Your task to perform on an android device: I want to view only my family contacts in the Contacts+ app.
Image 0: 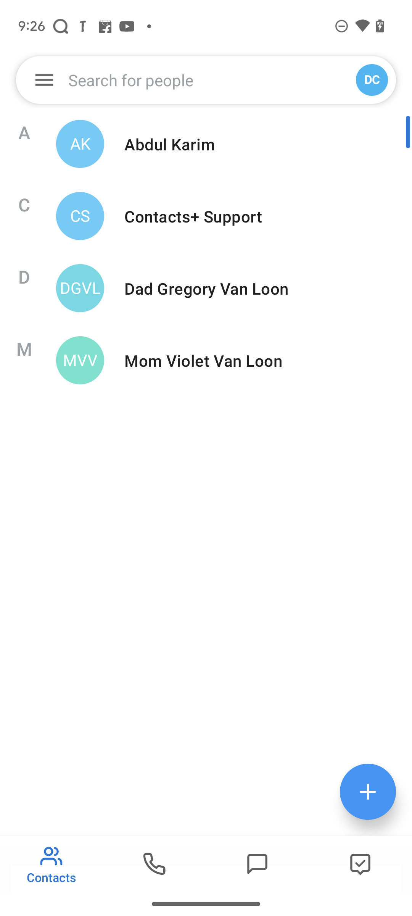
Click on the profile icon on the top right side of the screen.
Step 0: click (373, 88)
Image 1: 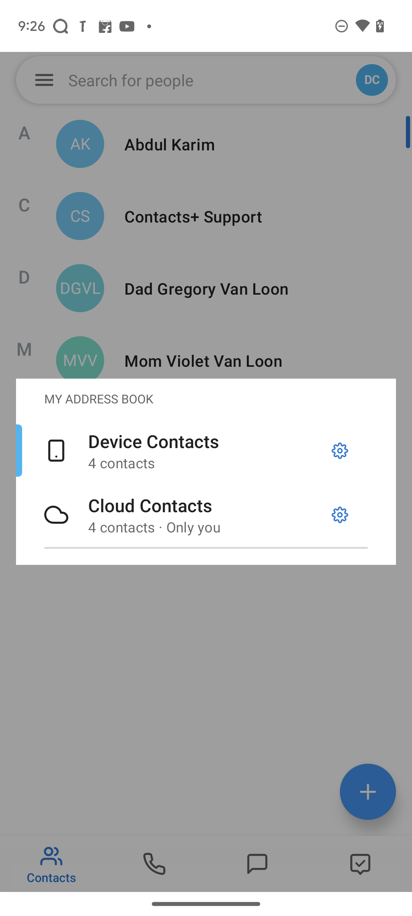
Click on the setting icon on the right side of the Device Contacts option.
Step 1: click (340, 451)
Image 2: 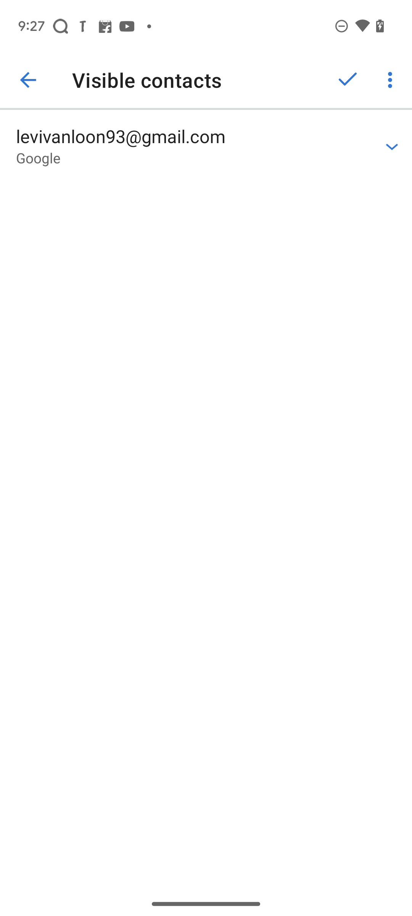
Click on the drop-down button on the right side of my email address.
Step 2: click (393, 142)
Image 3: 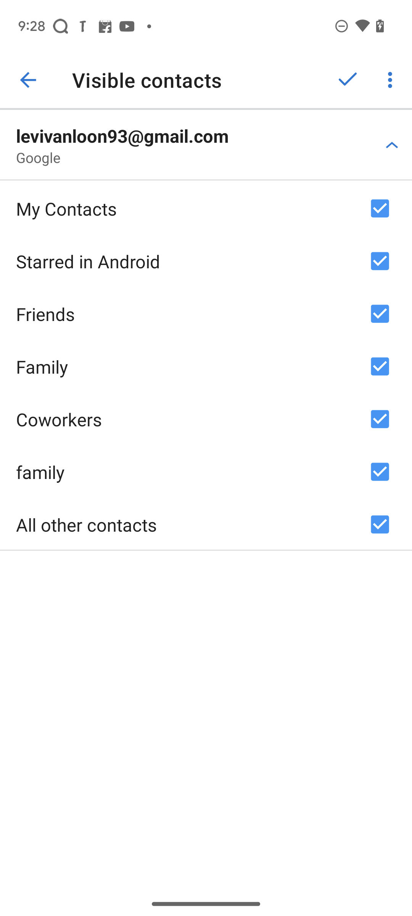
Click on My contacts checkbox.
Step 3: click (388, 208)
Image 4: 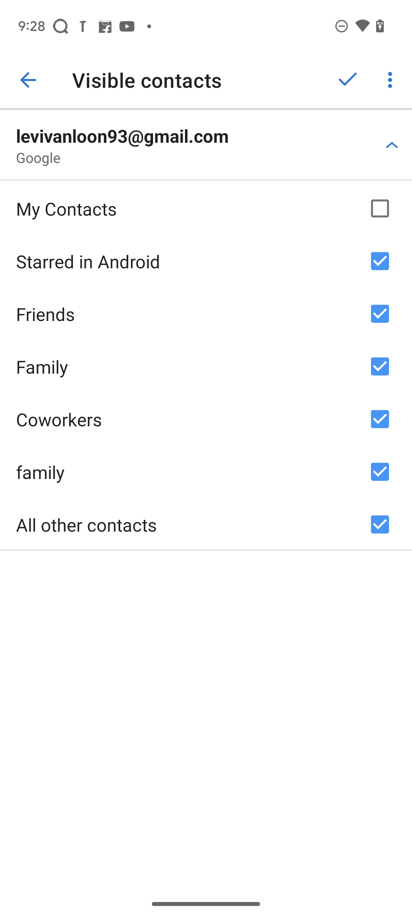
Click on My Starred in Android checkbox.
Step 4: click (388, 261)
Image 5: 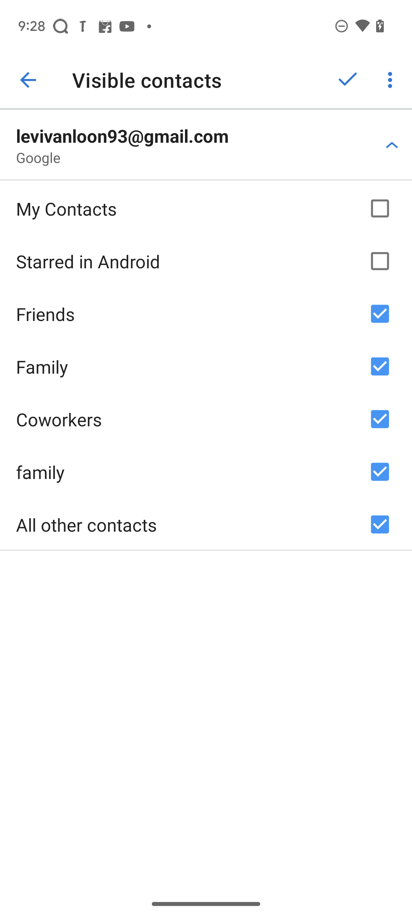
Click on Friends checkbox.
Step 5: click (388, 314)
Image 6: 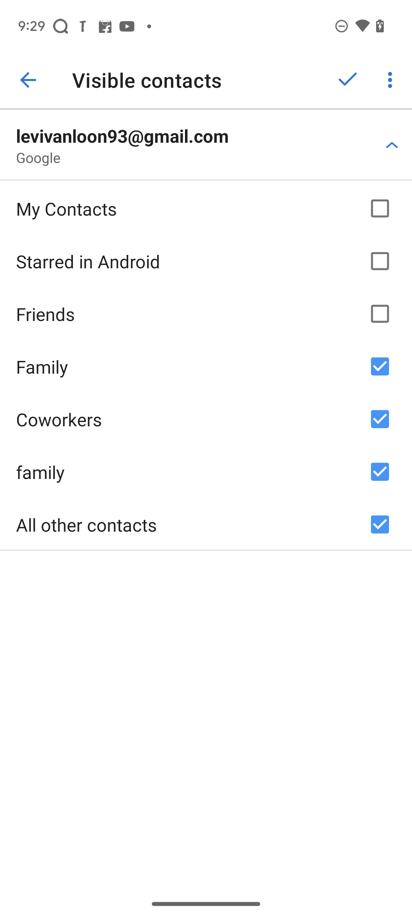
Click on Family checkbox.
Step 6: click (388, 366)
Image 7: 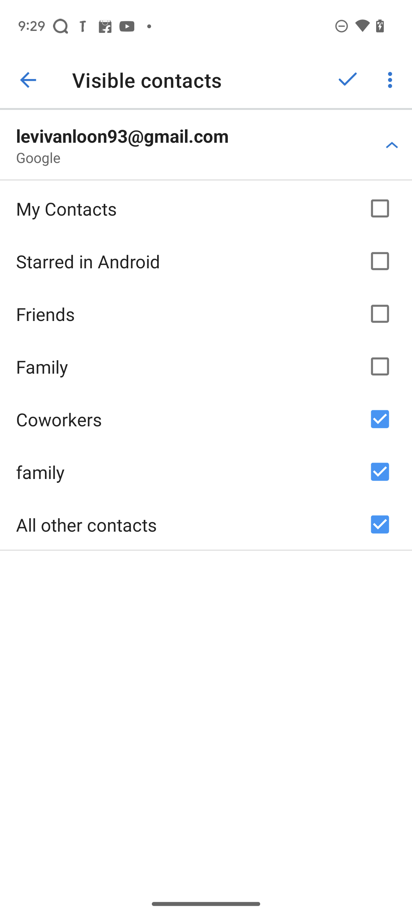
Click on Coworkers checkbox.
Step 7: click (388, 419)
Image 8: 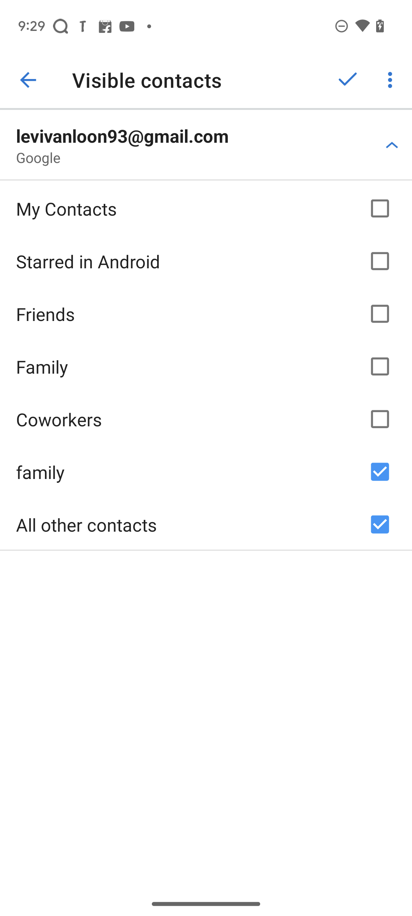
Click on All the other contacts checkbox.
Step 8: click (388, 524)
Image 9: 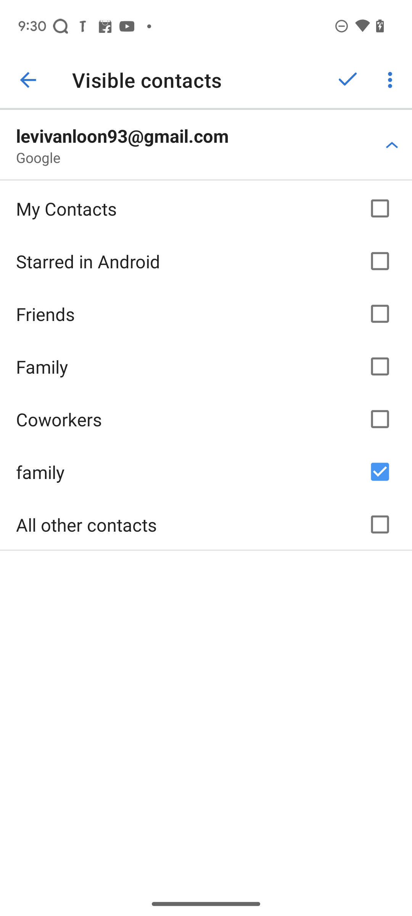
Click on the tick option on the top right side of the screen.
Step 9: click (348, 80)